Your task to perform on an android device: Save the recipe for Gyoza(Japanese Dumplings) in the Yummly app to try the recipe later.
Image 0: 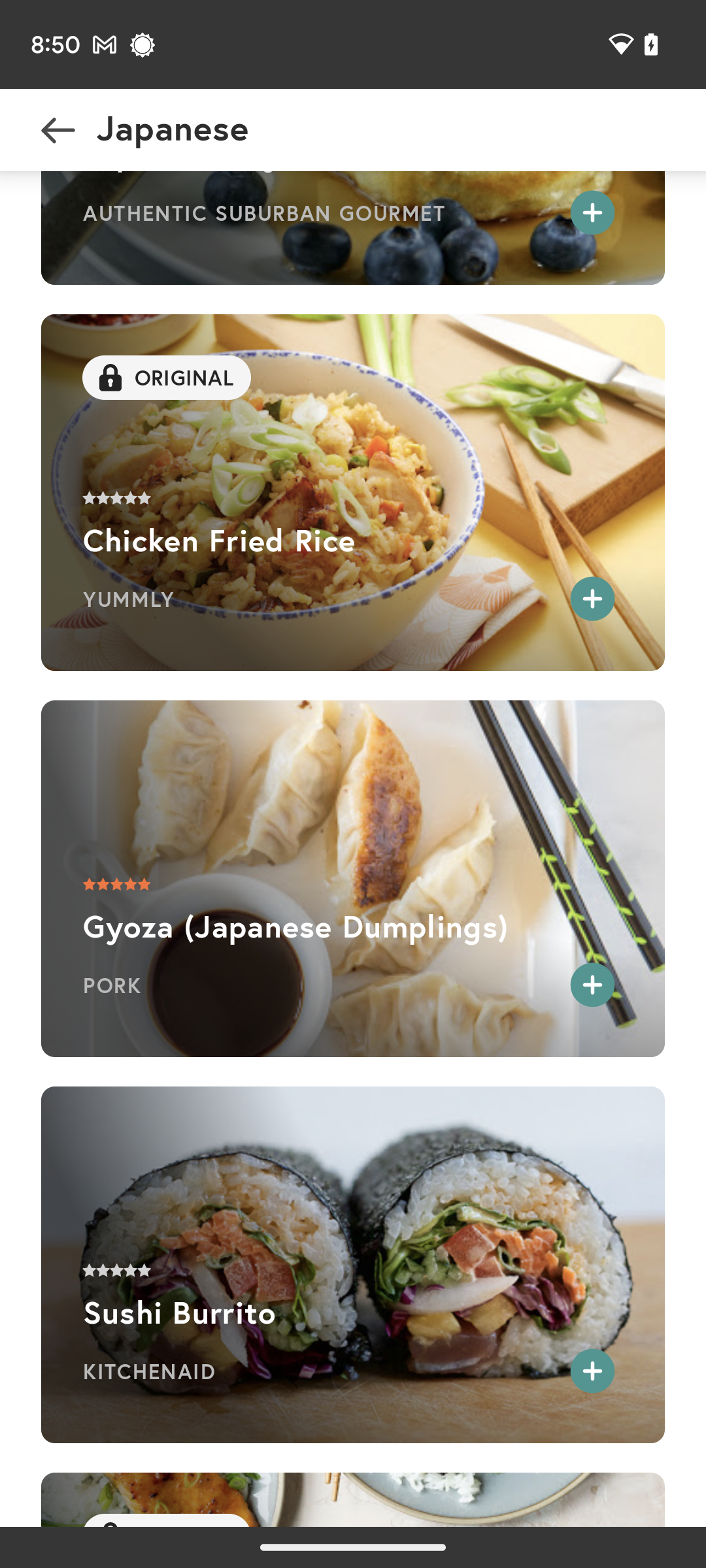
Click on the Gyoza(Japanese Dumplings)
Step 0: click (352, 879)
Image 1: 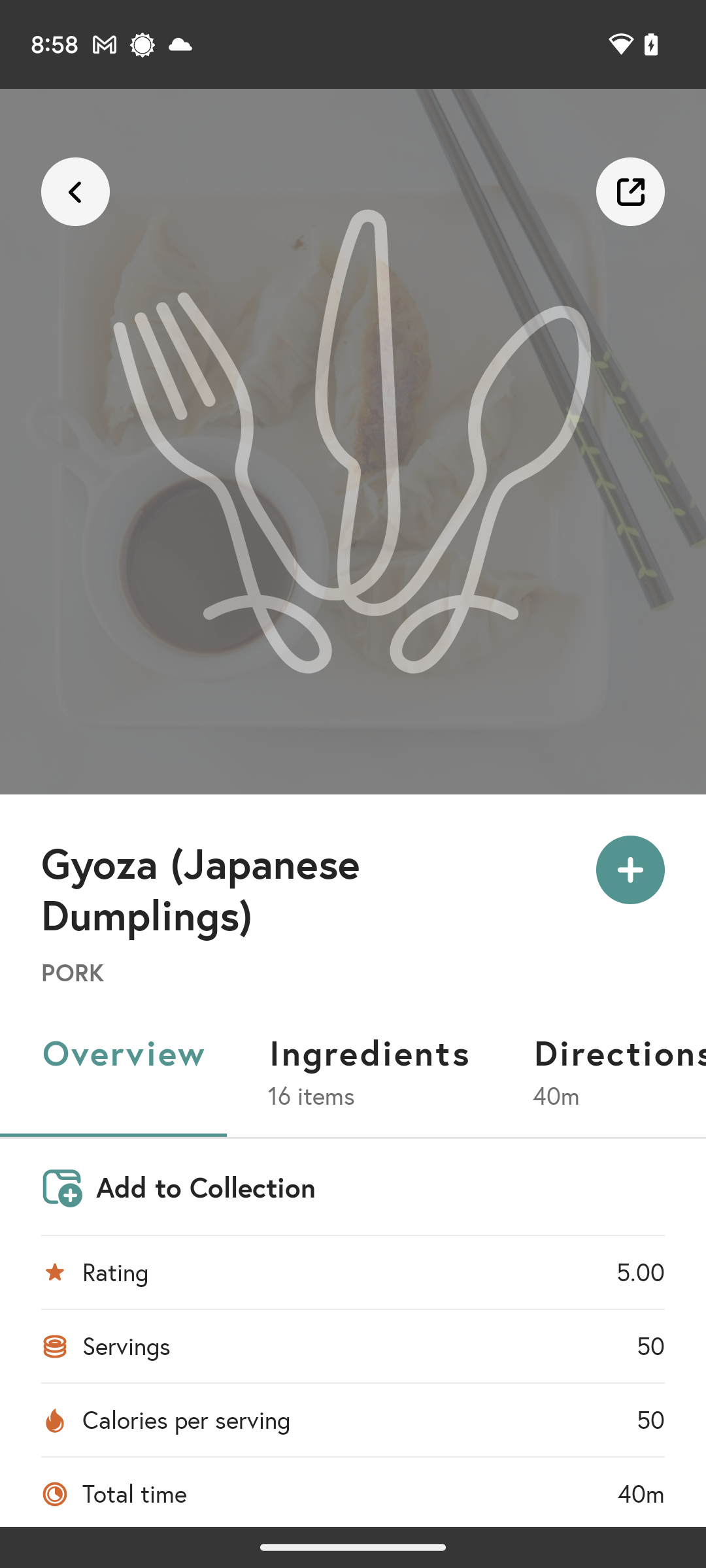
Click on the Gyoza(Japanese Dumplings)
Step 1: wait
Image 2: 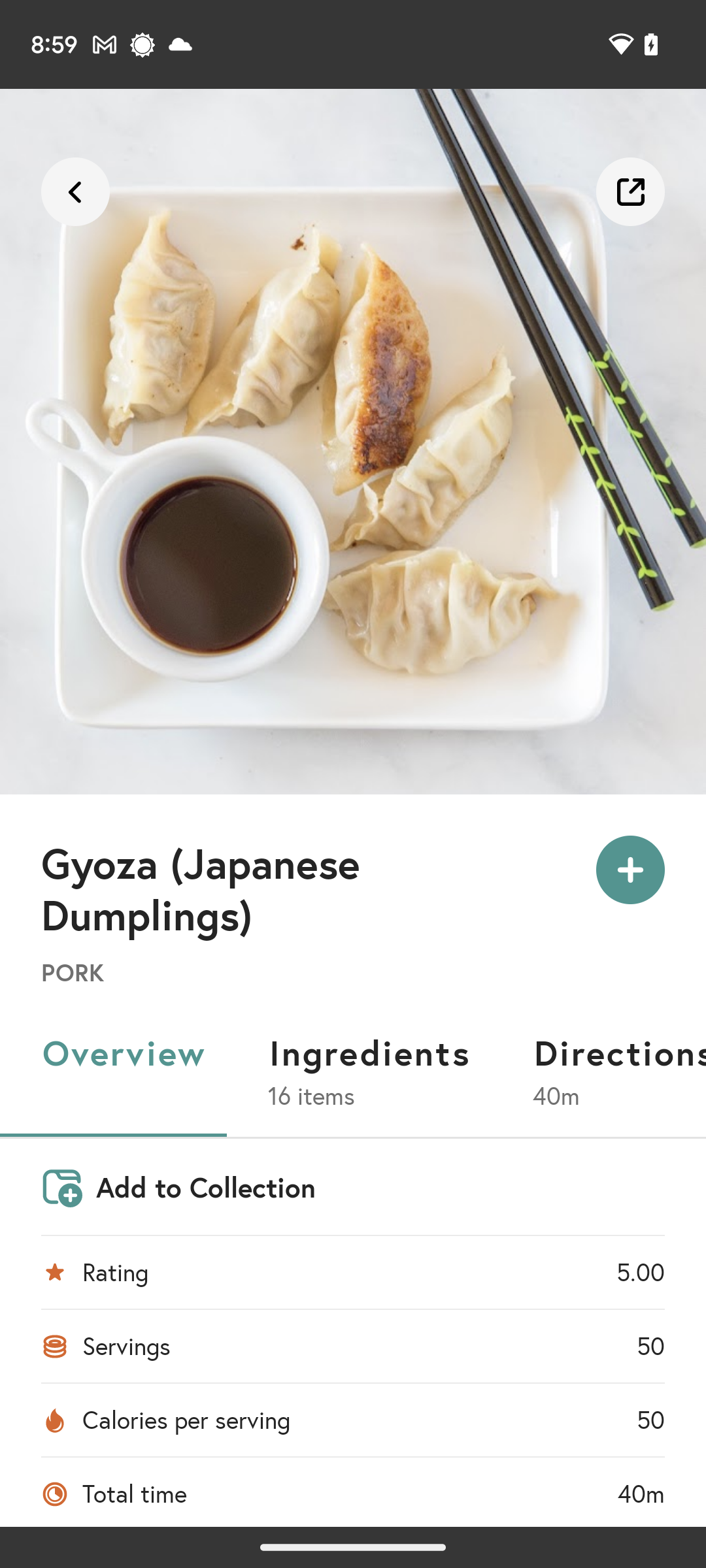
On the right side of the name of recipe,click on the + icon.
Step 2: click (630, 869)
Image 3: 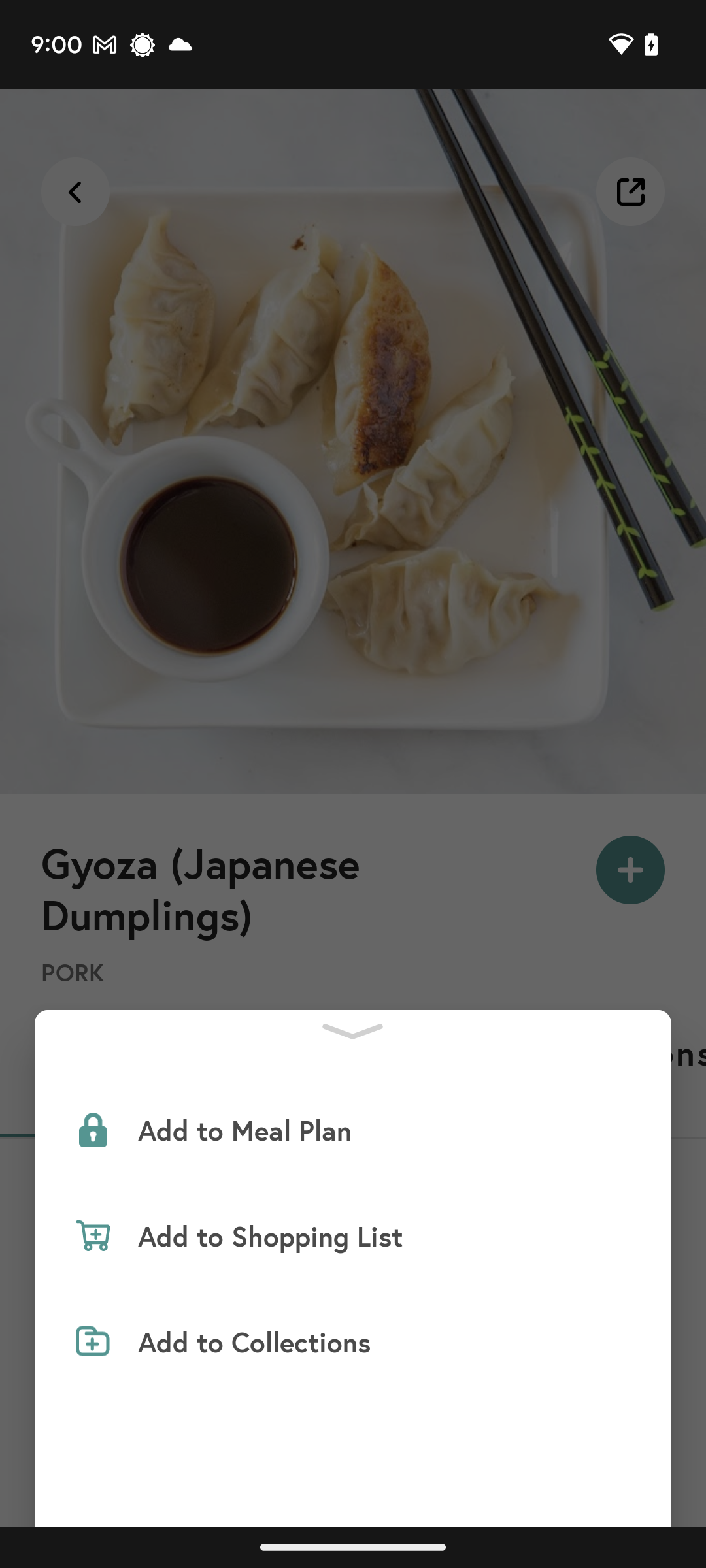
Click on Add to Collections.
Step 3: click (384, 1342)
Image 4: 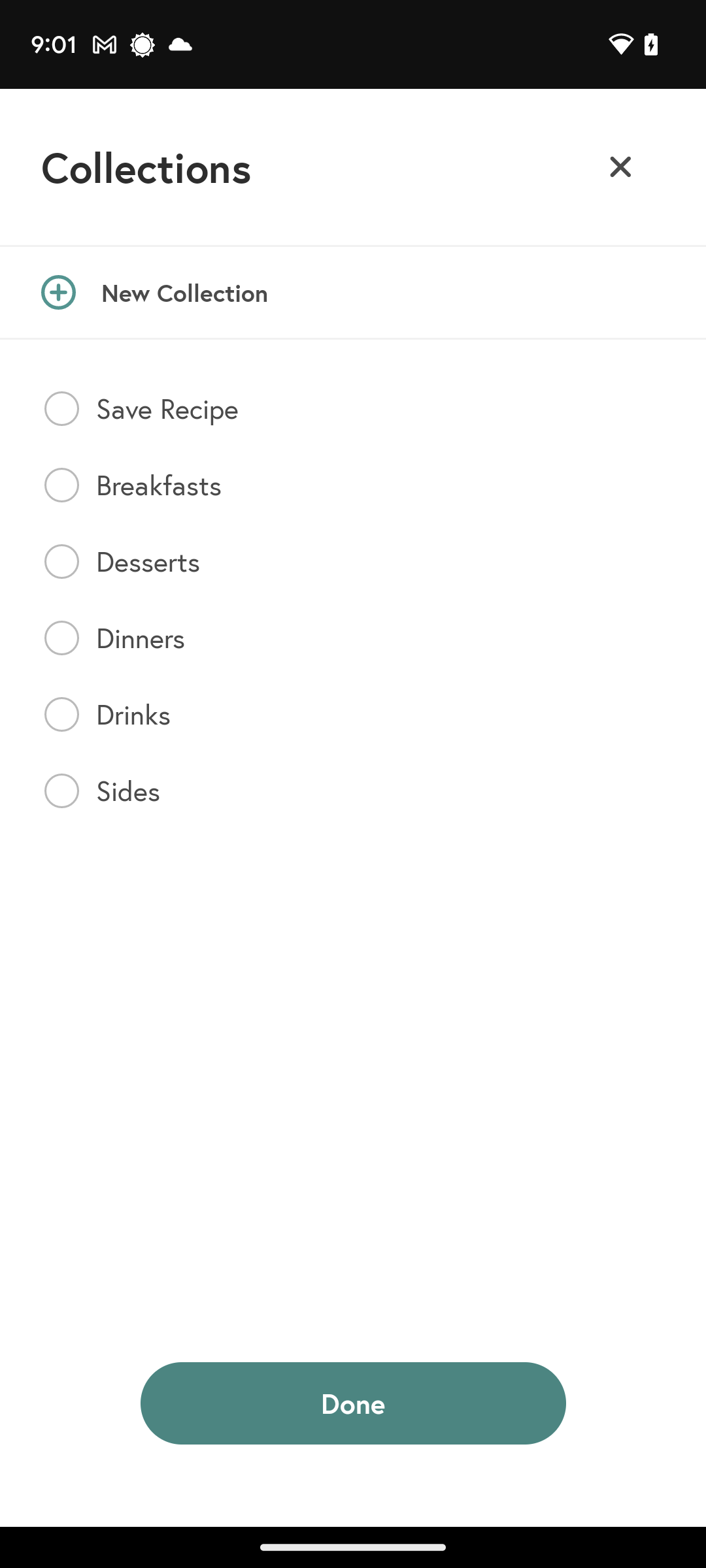
Click on Save recipe.
Step 4: click (353, 408)
Image 5: 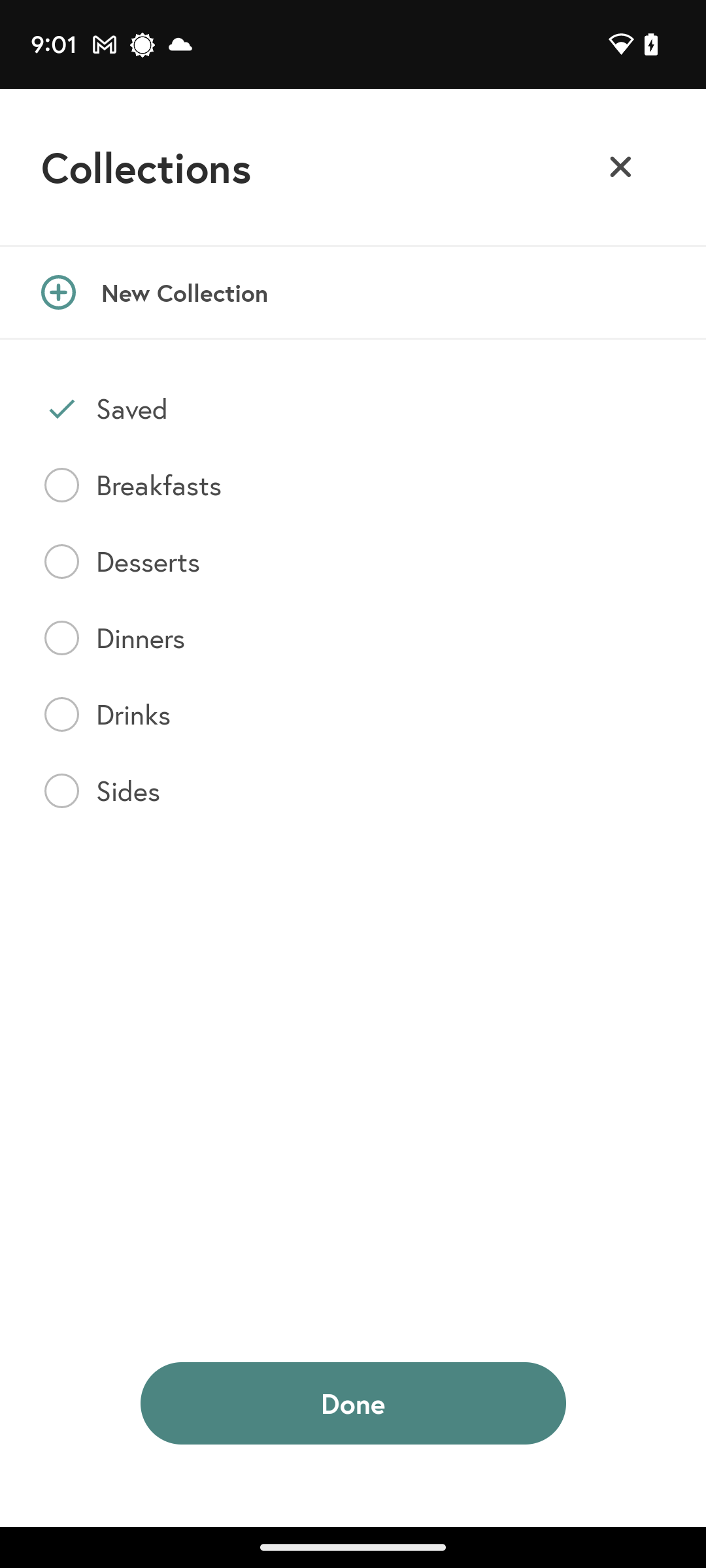
At the bottom of the screen, Click on Done.
Step 5: click (353, 1403)